Your task to perform on an android device: I want to know the value of 1000 euros in the American dollar, so convert the 1000 euros into US dollars in the All Currency Converter app.
Image 1: 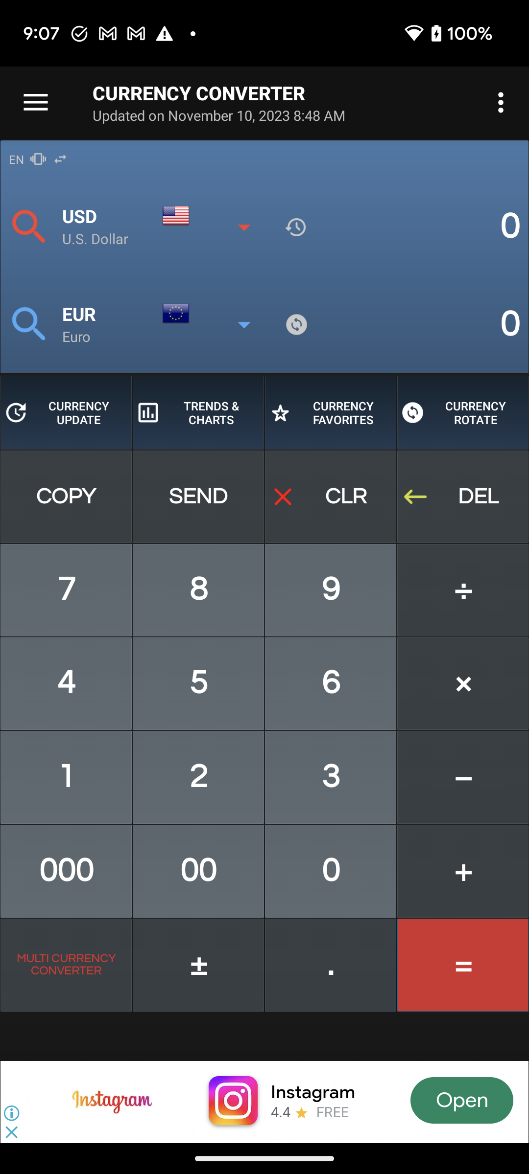
Click on the Currency Rotate button to view the value of euros into US dollars.
Step 1: click (463, 412)
Image 2: 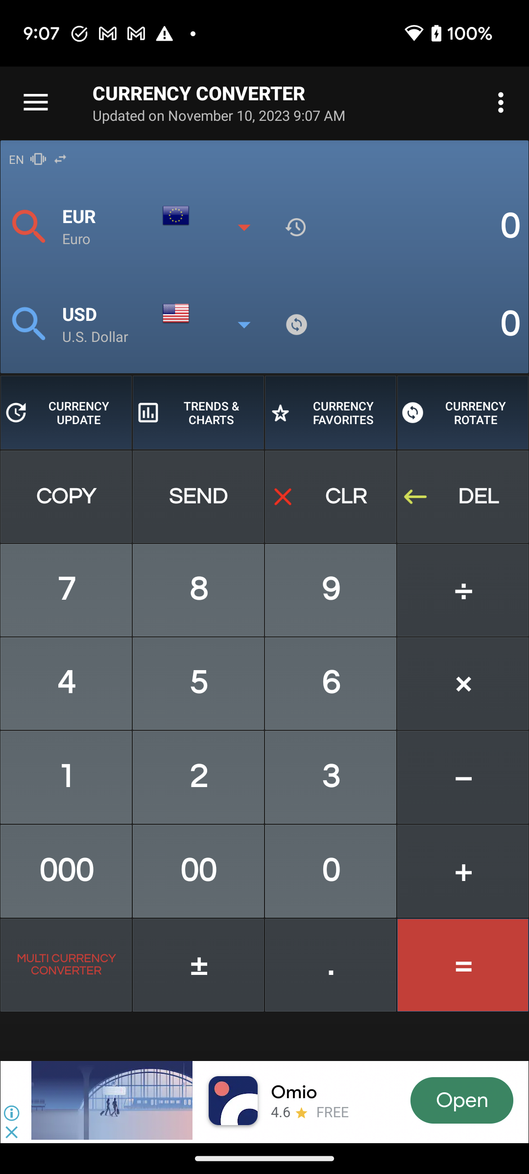
Click on 1 button to mention the value of euros.
Step 2: click (66, 777)
Image 3: 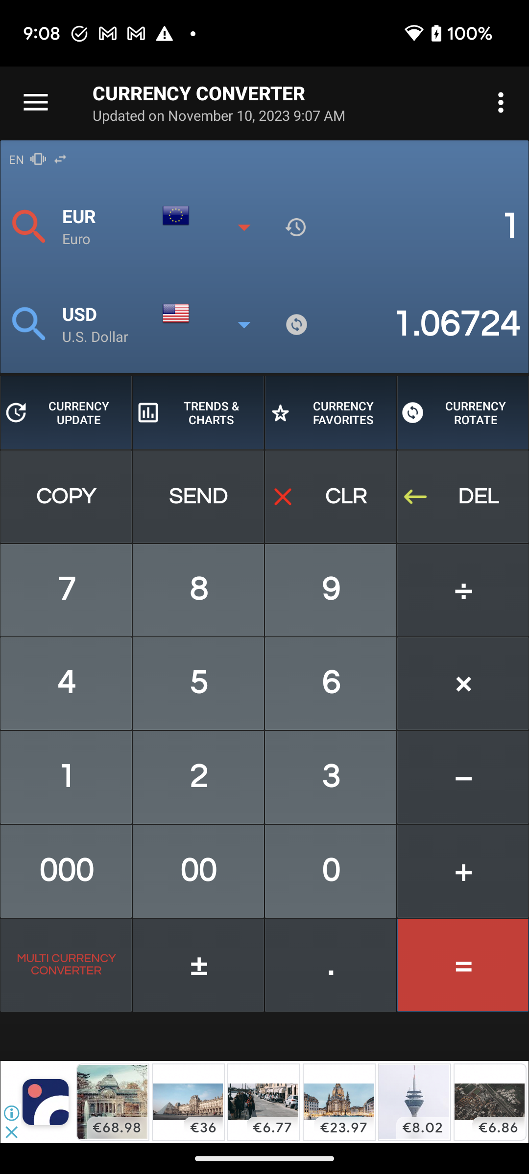
Click on the 000 button to mention the value of euros.
Step 3: click (66, 871)